Your task to perform on an android device: I want to view the property details of the apartments near 10028 in the Redfin app.
Image 0: 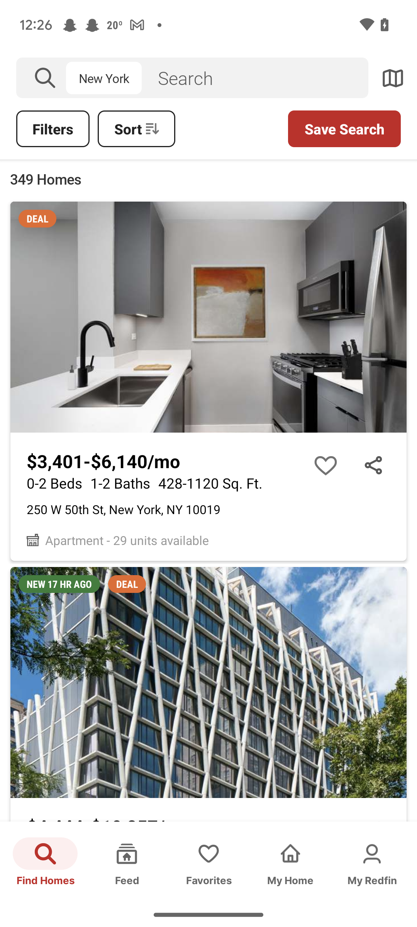
Swipe up the view the apartment near 10028
Step 0: scroll down
Image 1: 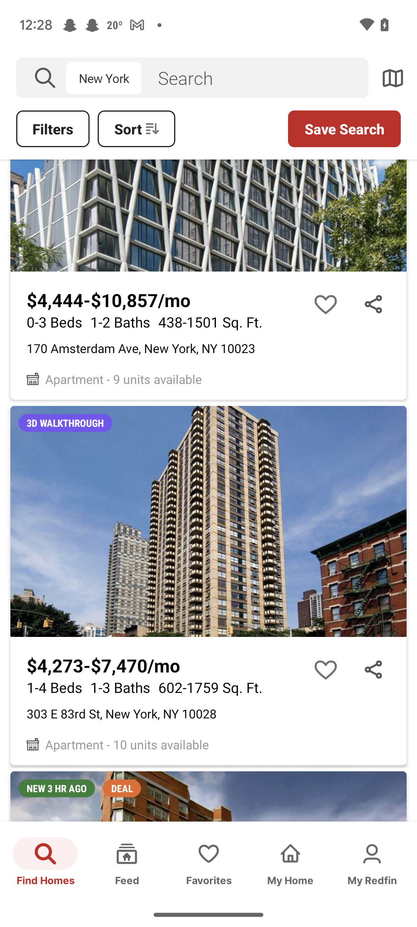
Open the 303 E 83rd St, New York, NY 10028
Step 1: click (208, 585)